Your task to perform on an android device: I want to create an event for my Evansville EMT Conference.
Image 0: 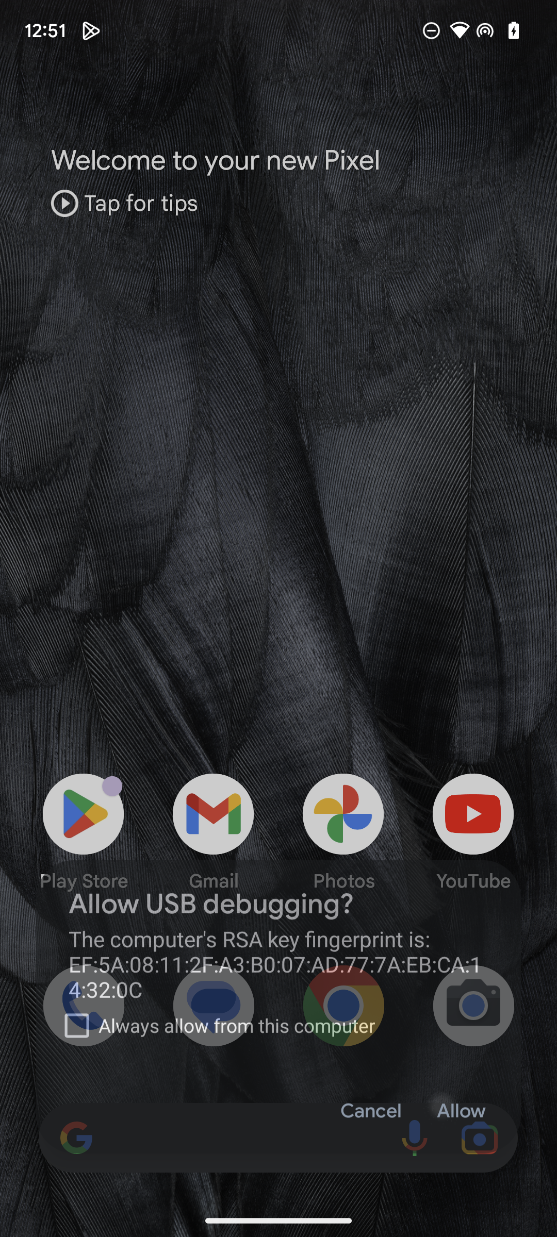
Open Calendar app.
Step 0: open app "Calendar"
Image 1: 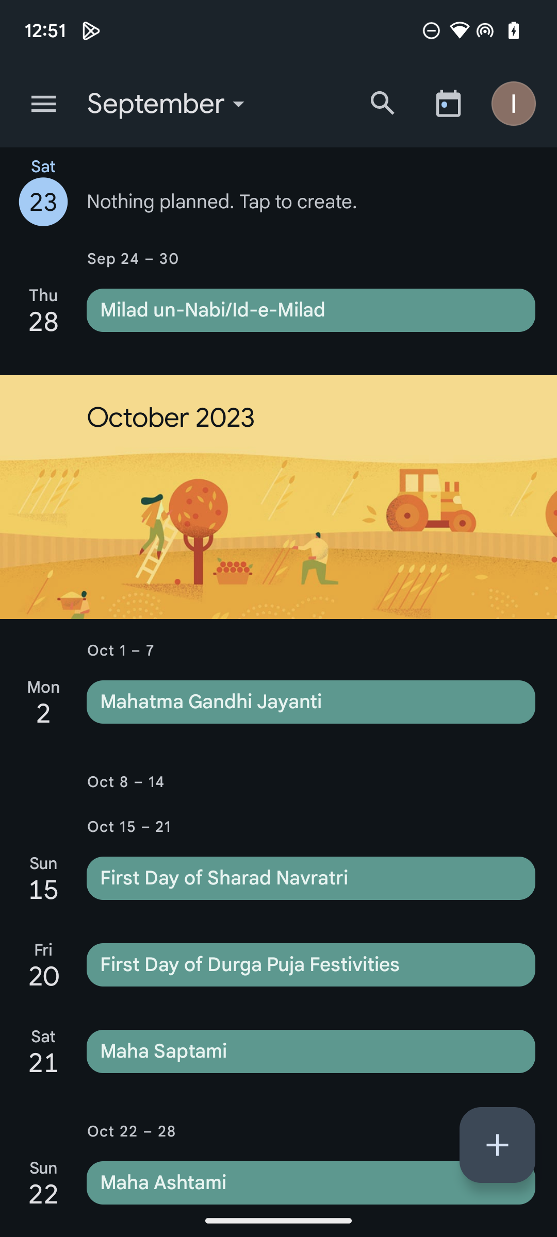
Click on the addition symbol.
Step 1: click (497, 1145)
Image 2: 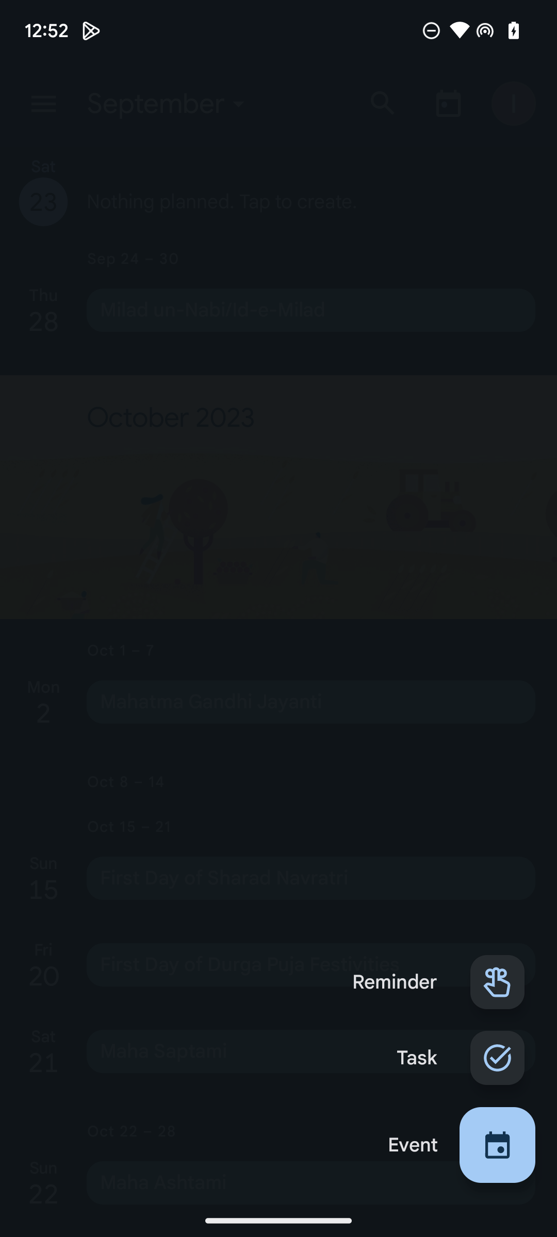
Click on Event.
Step 2: click (497, 1145)
Image 3: 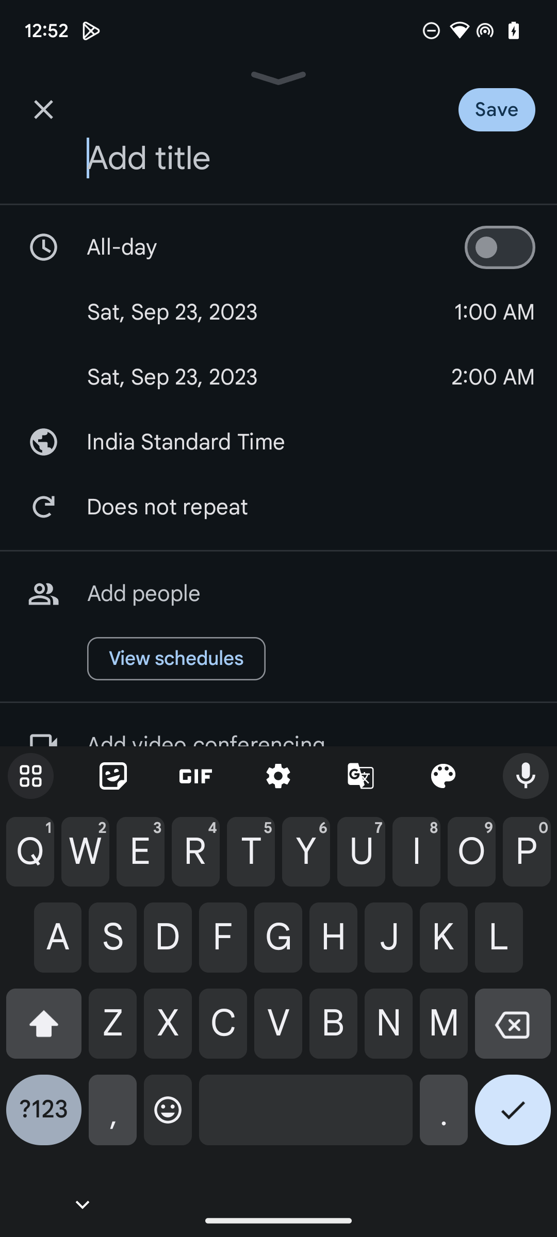
Write Evansville EMT Conference in title.
Step 3: type "Evansville EMT Conference."
Image 4: 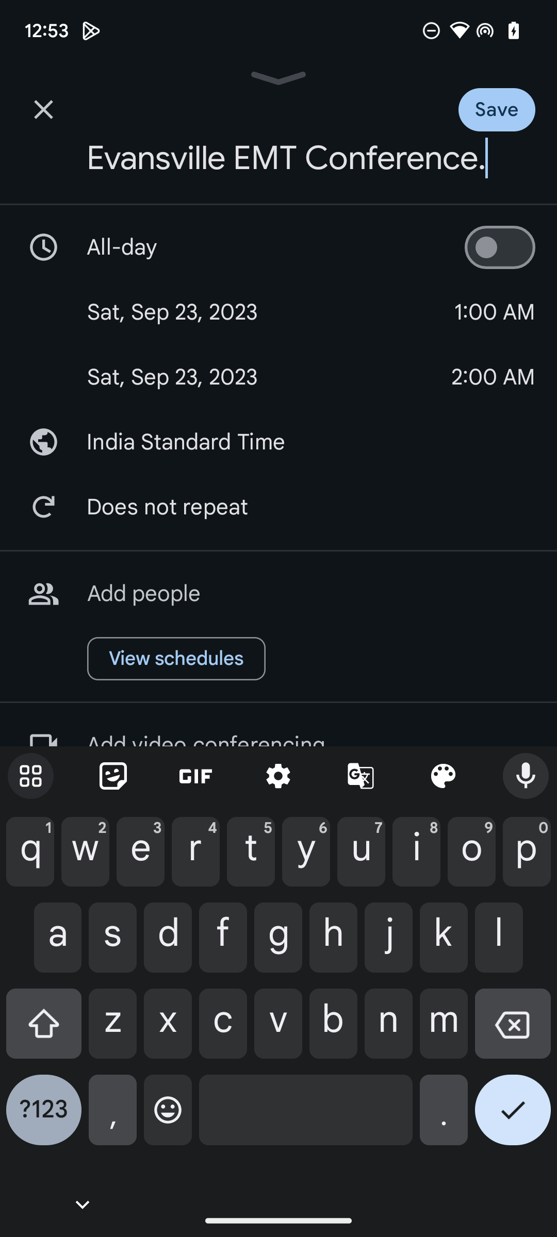
Click on Save
Step 4: click (519, 104)